Your task to perform on an android device: Add the Image with Industrial design Management content to the slide 2 of the presentation in the PowerPoint app .
Image 0: 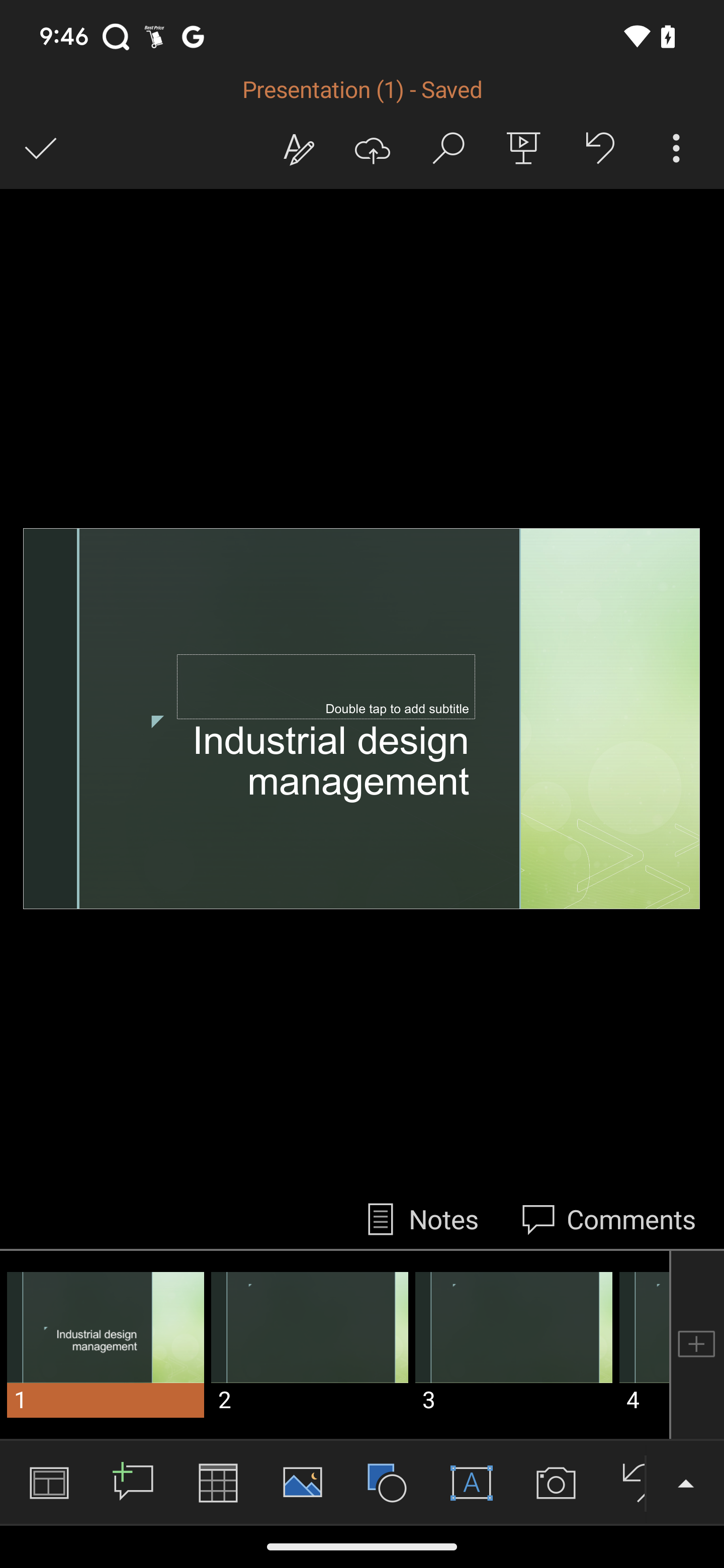
Click on the second slide
Step 0: click (306, 1344)
Image 2: 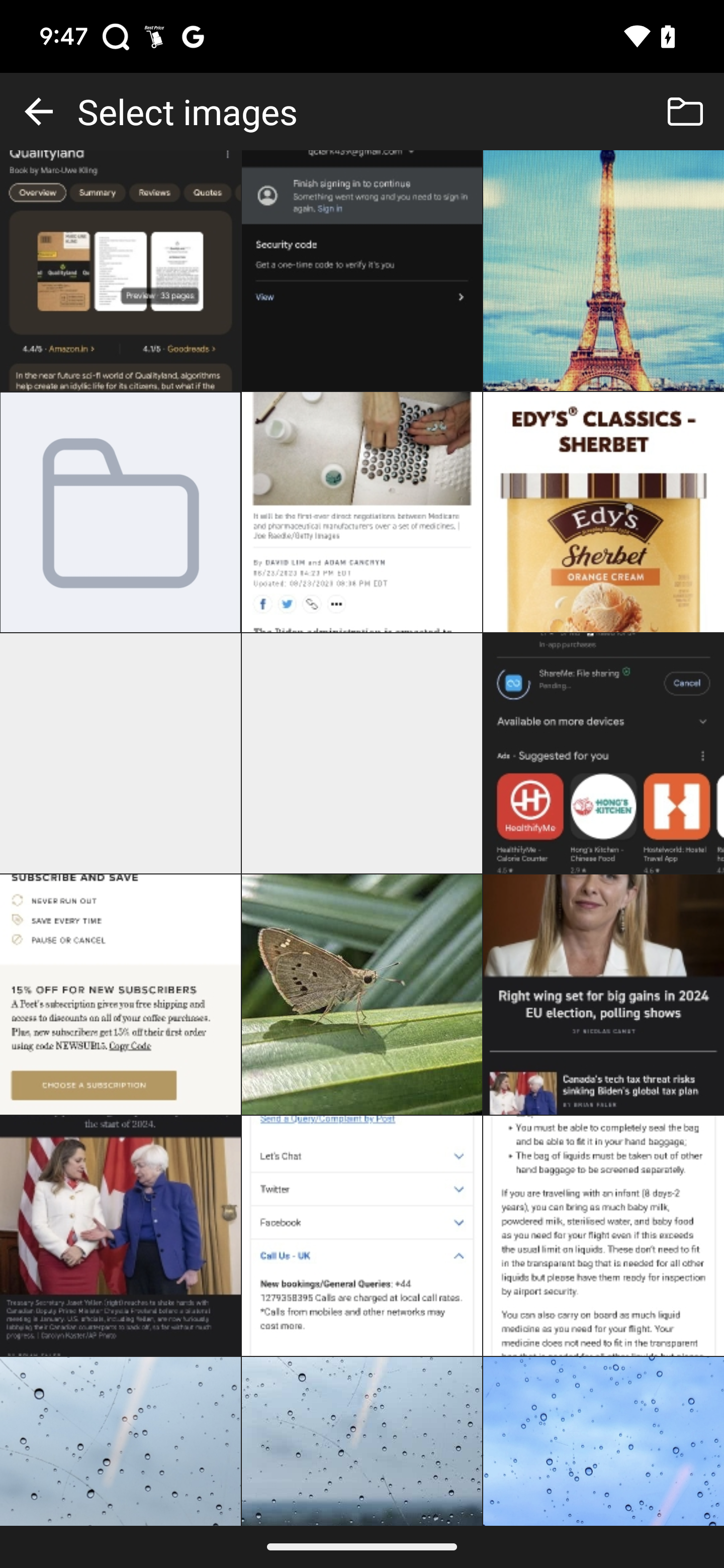
Click on the image of butterfly
Step 2: click (362, 994)
Image 3: 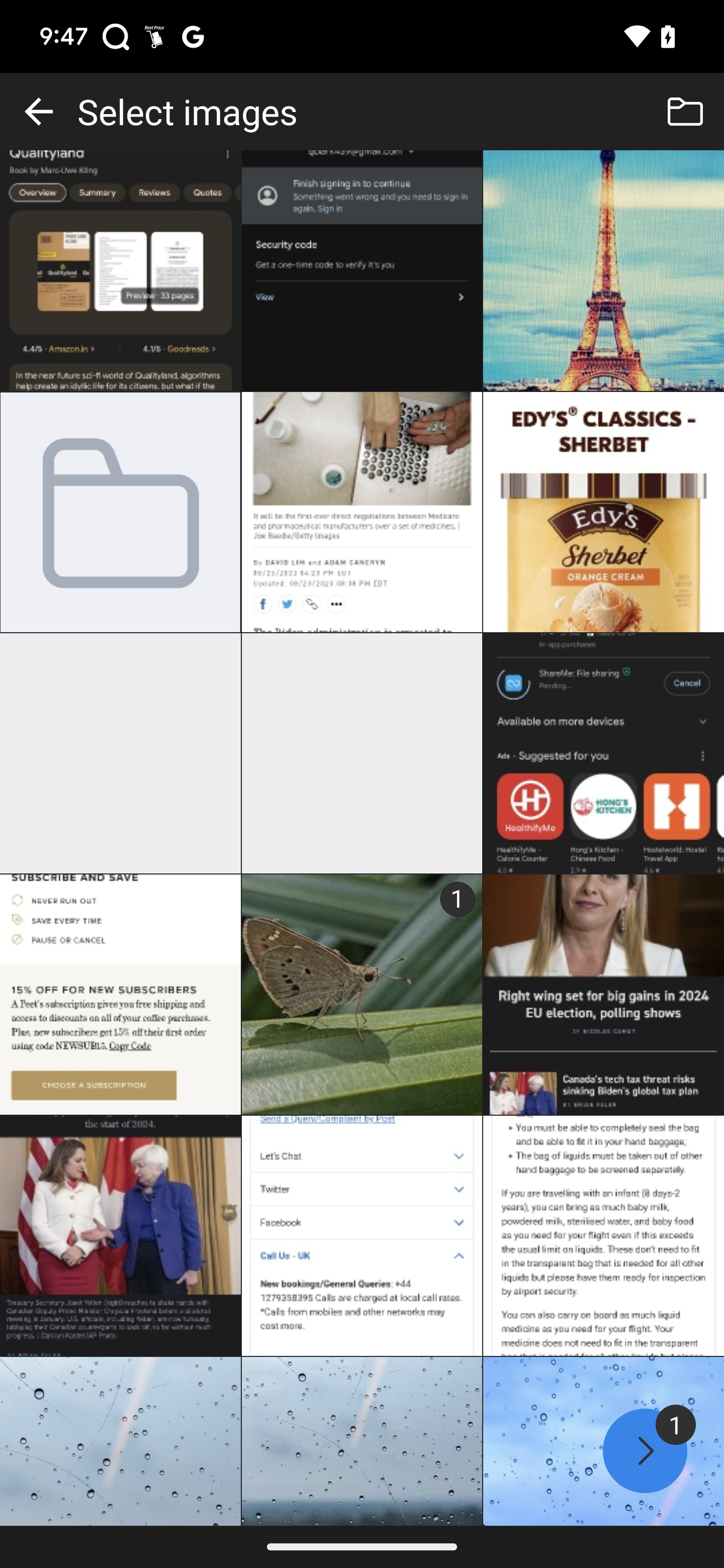
Click on the arrow button
Step 3: click (649, 1451)